Your task to perform on an android device: My daughter has been asking for me to share the details of the book fair event with her because she wants to attend it. In the calendar app, share the book fair event on Gmail.
Image 0: 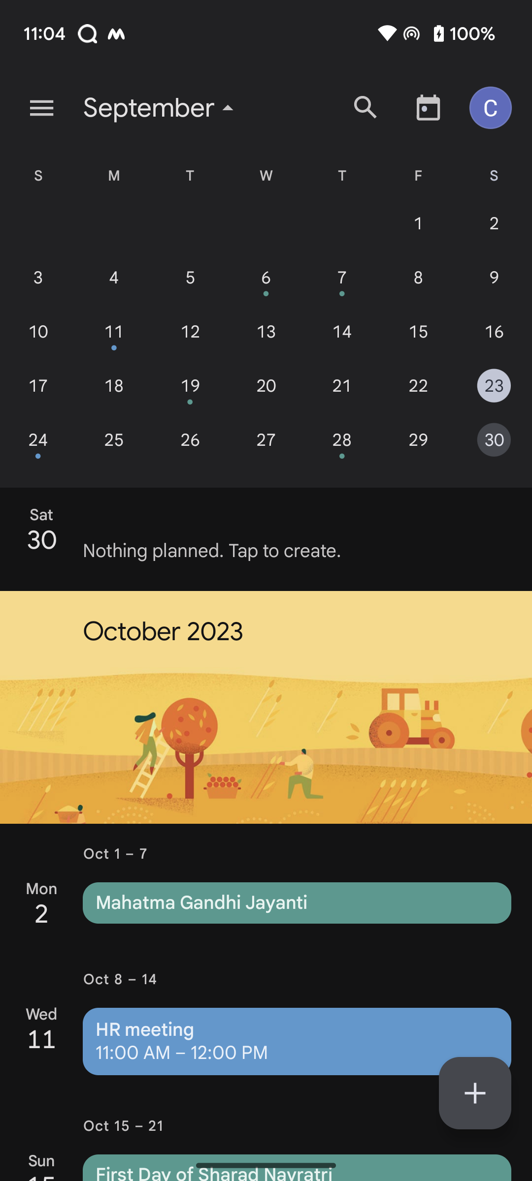
Click on 24th September.
Step 0: click (38, 440)
Image 1: 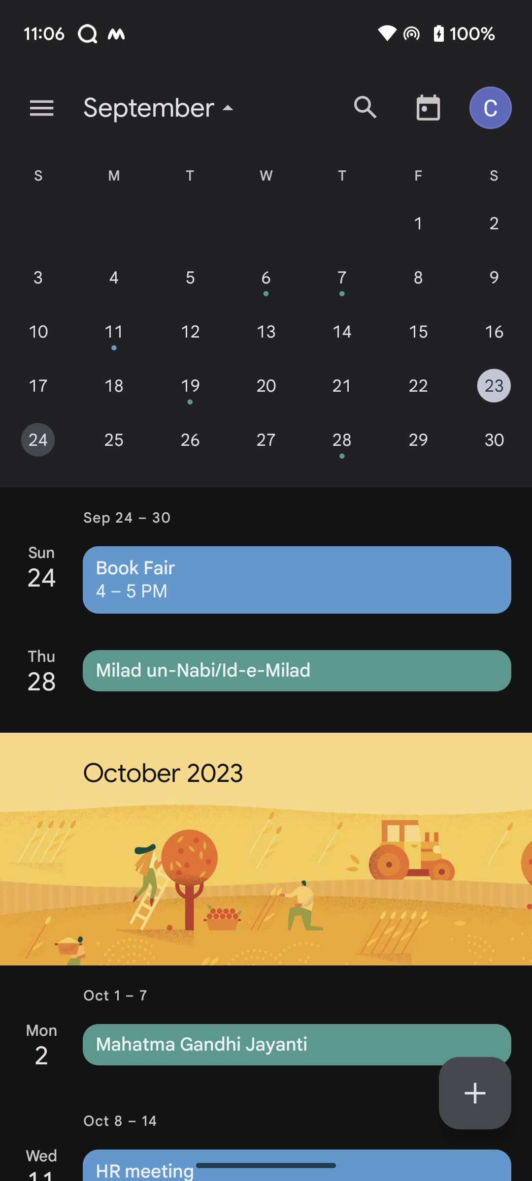
Click on the book fair event.
Step 1: click (297, 580)
Image 2: 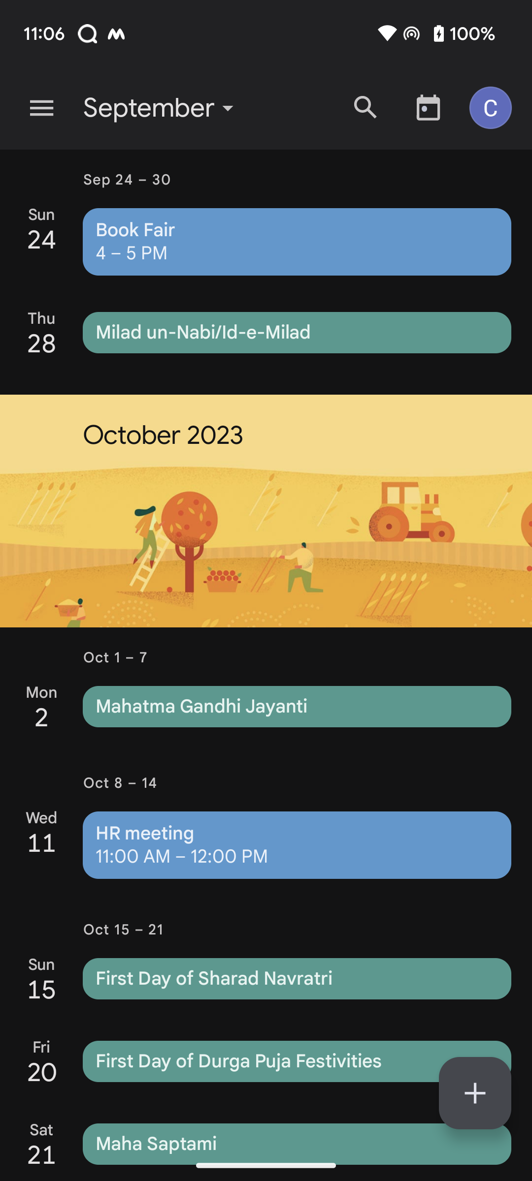
Click on the book fair event.
Step 2: click (297, 242)
Image 3: 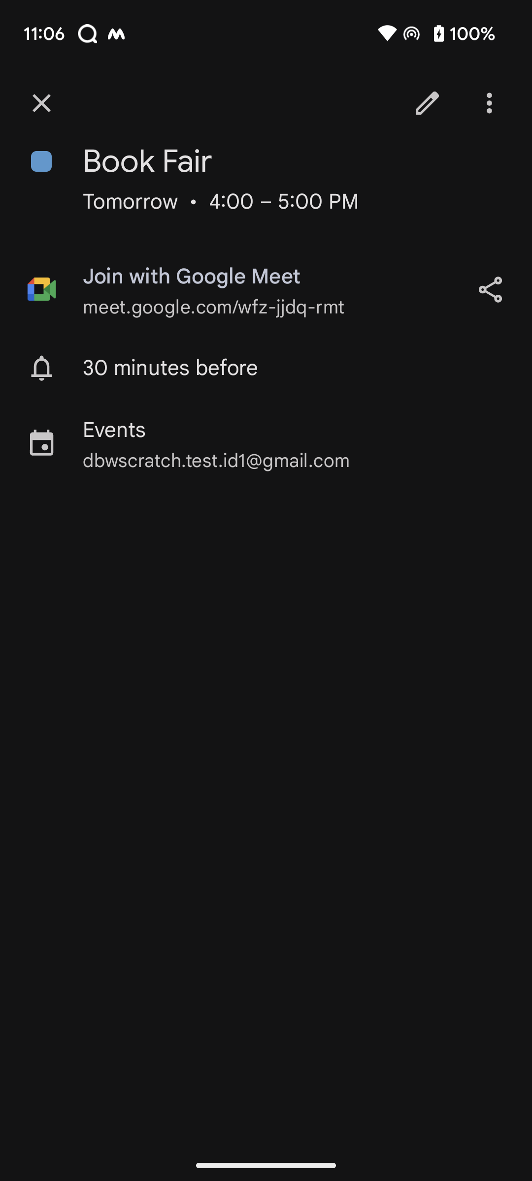
Click on the share icon on the right side of the screen.
Step 3: click (490, 289)
Image 4: 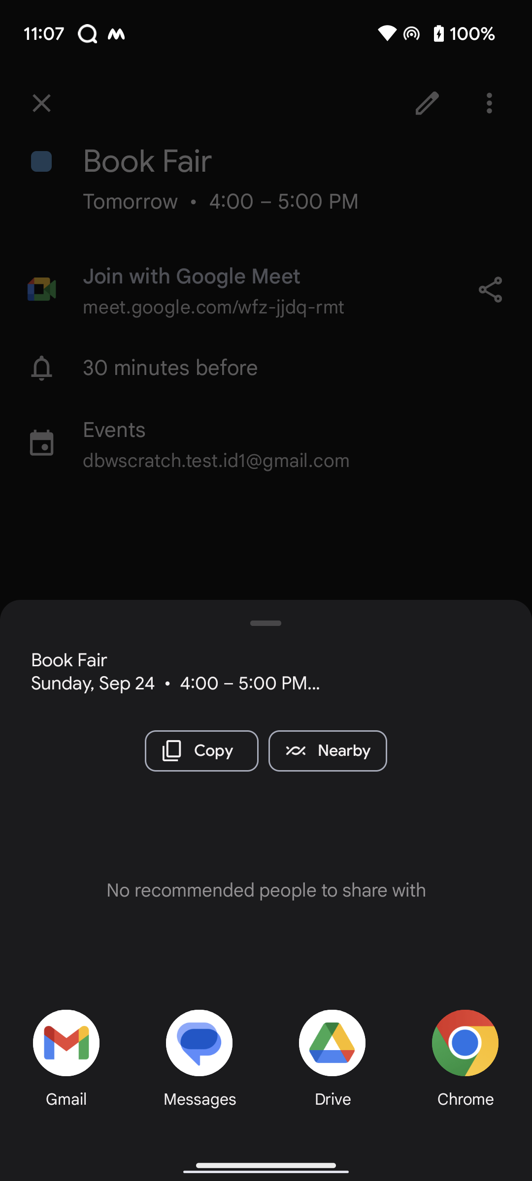
Click on the Gmail icon at the bottom left corner of the screen.
Step 4: click (63, 1041)